Your task to perform on an android device: In the Balance app, I should track my progress if I want to keep myself motivated to meditate.
Image 1: 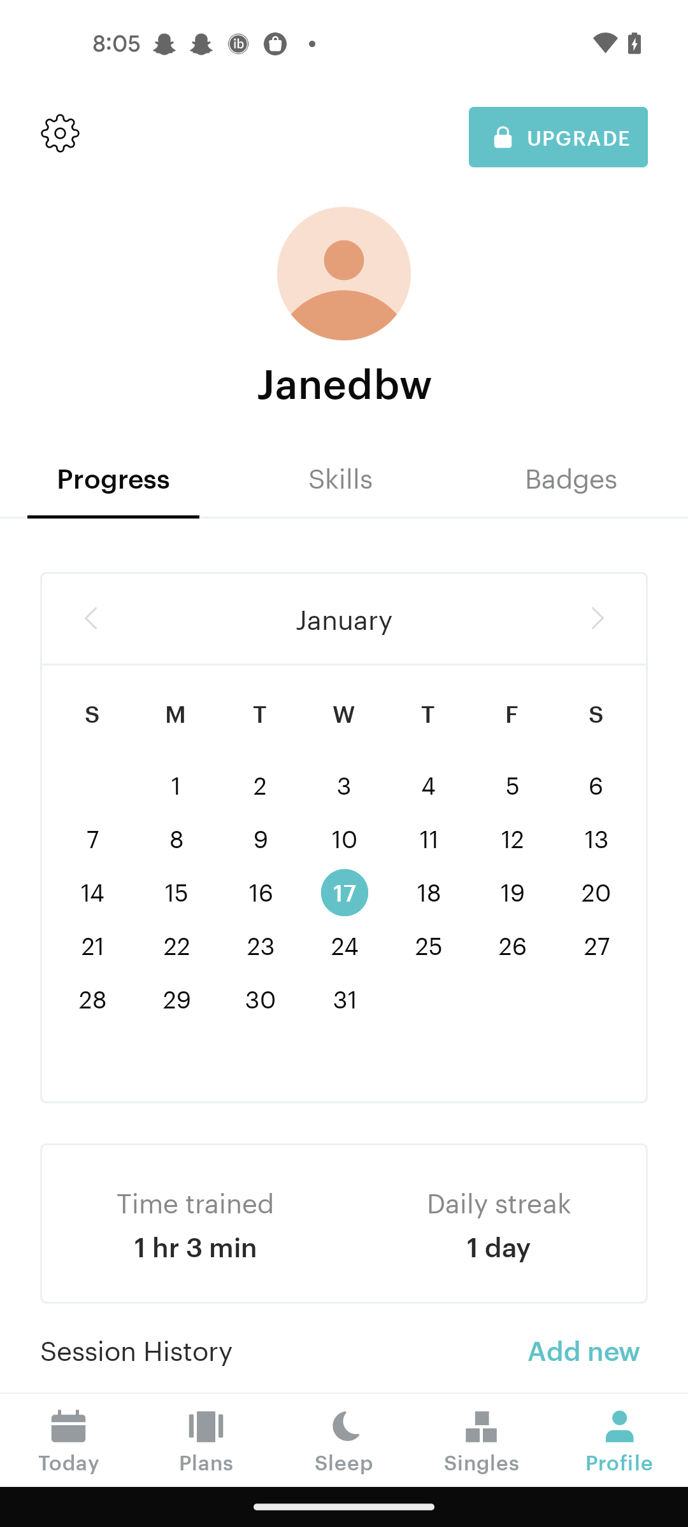
Swipe up to view the track my progress 
Step 1: scroll down